Your task to perform on an android device: Arrange the Low Top' shoes style as the older styles, which are quite common.
Image 0: 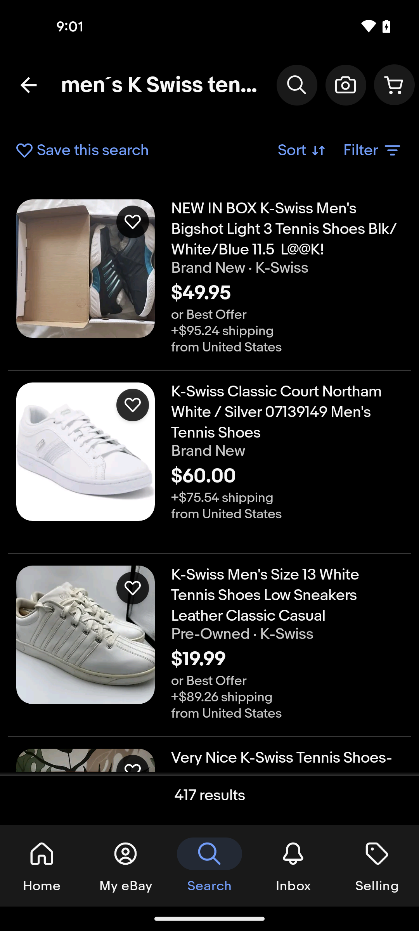
Tap on the filter option
Step 0: click (372, 151)
Image 2: 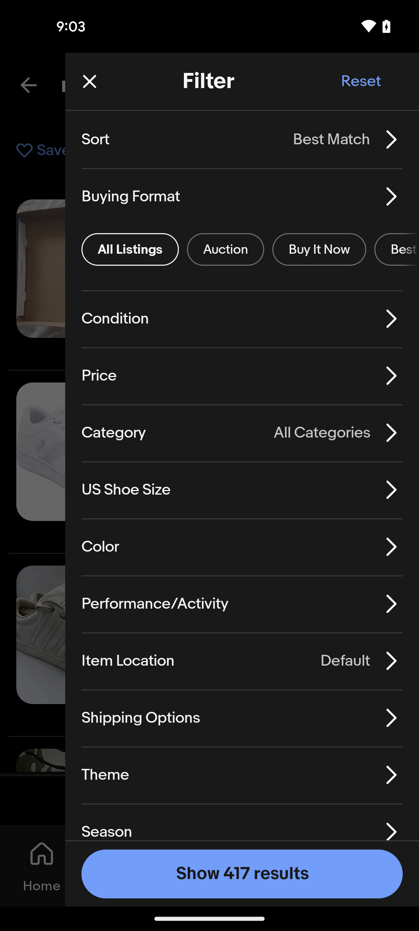
Swipe up to view shoes shaft style option 
Step 2: scroll down
Image 3: 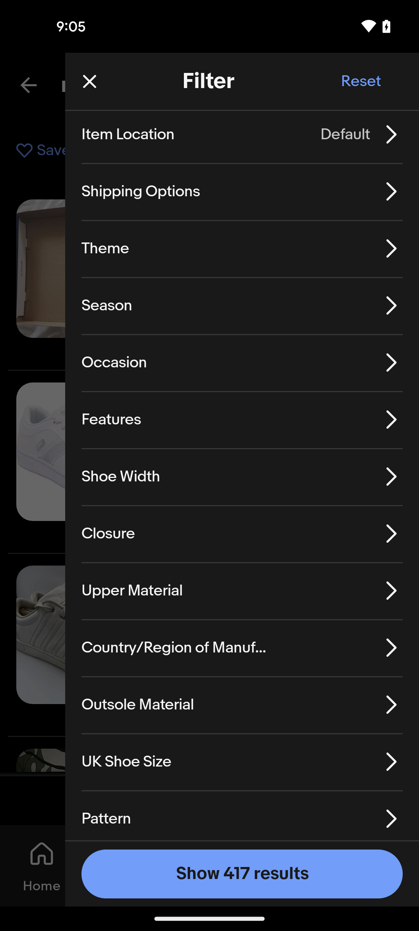
Swipe up to view shoes shaft style option 
Step 3: scroll down
Image 4: 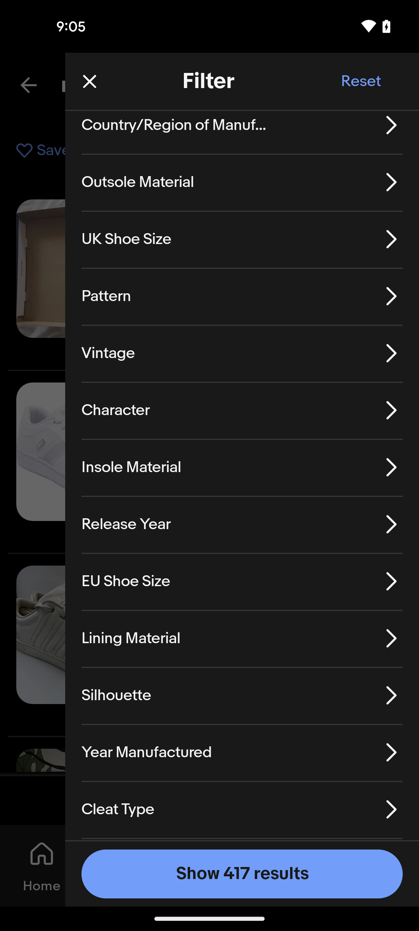
Swipe up to view shoes shaft style option 
Step 4: scroll down
Image 5: 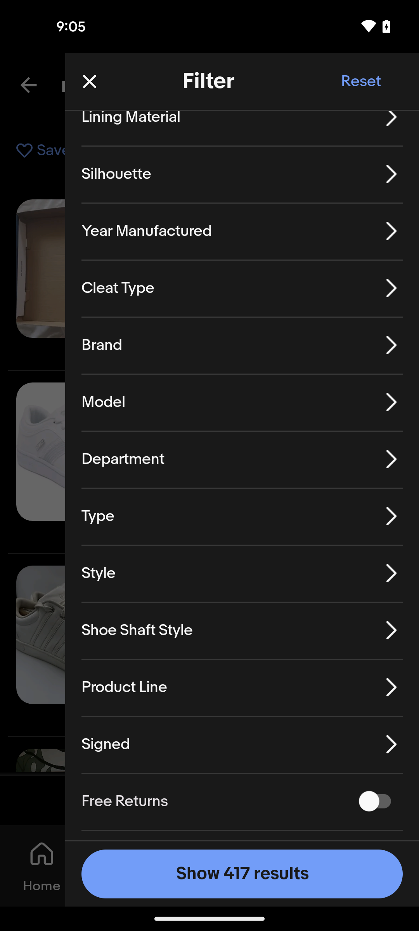
Tap on the shoe shaft style option
Step 5: click (137, 630)
Image 6: 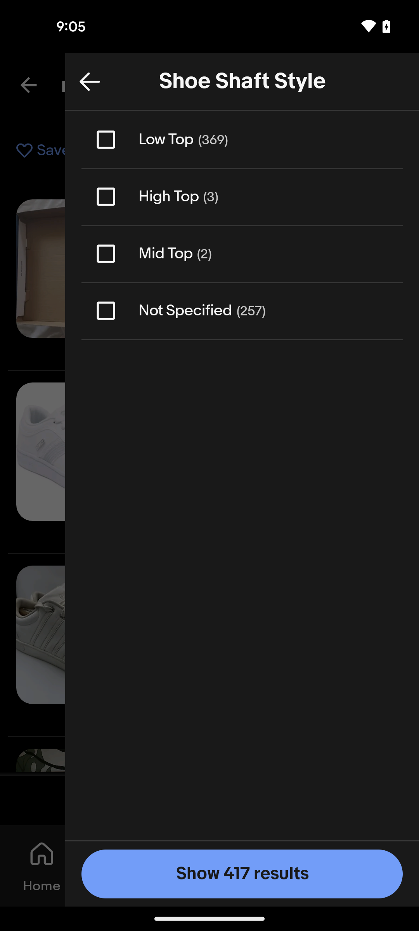
Tap on the low top option
Step 6: click (143, 151)
Image 7: 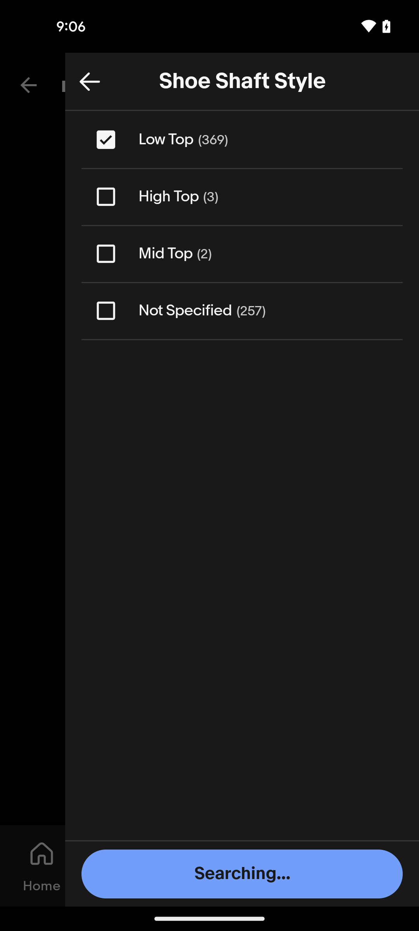
Tap on the low top option
Step 7: wait
Image 8: 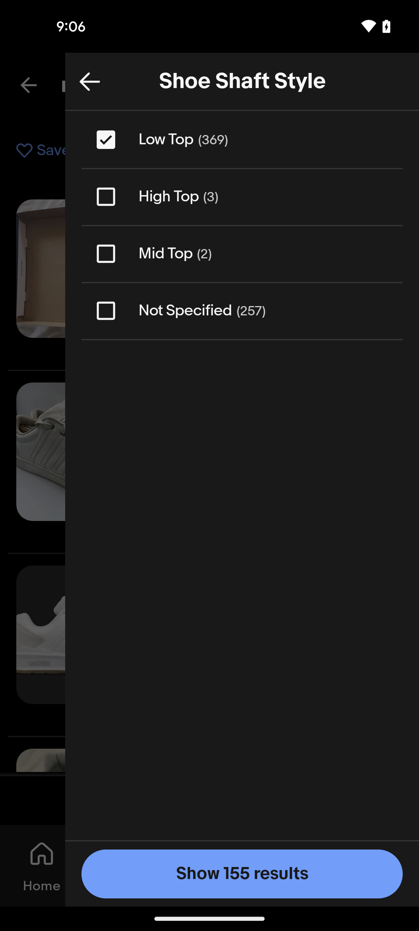
Tap on the show 155 results button
Step 8: click (221, 874)